Your task to perform on an android device: Open the reminders app and change the engagement reminder date to August 15th, then save the changes.
Image 0: 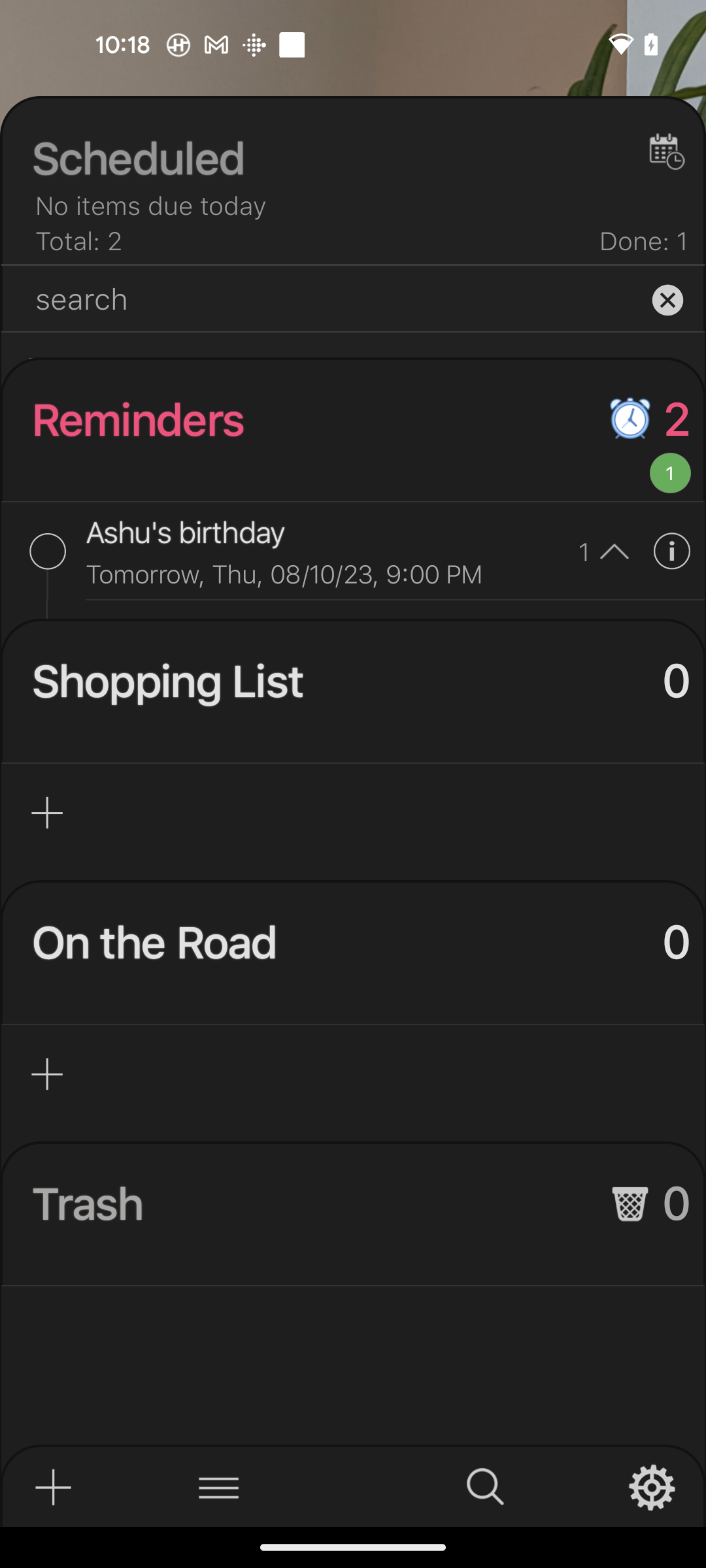
Tap on the info icon
Step 0: click (352, 538)
Image 1: 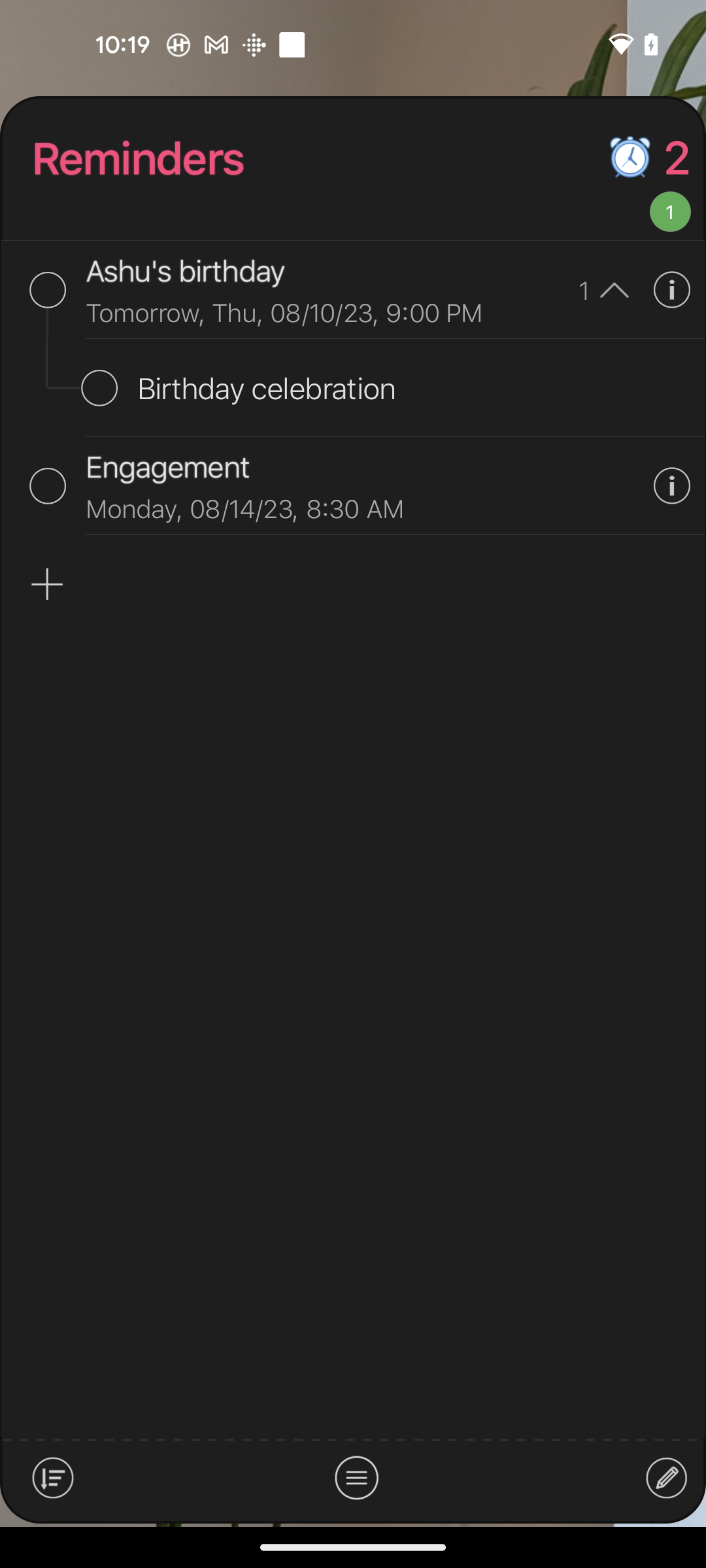
Tap on the info icon of engagement reminder 
Step 1: click (671, 486)
Image 2: 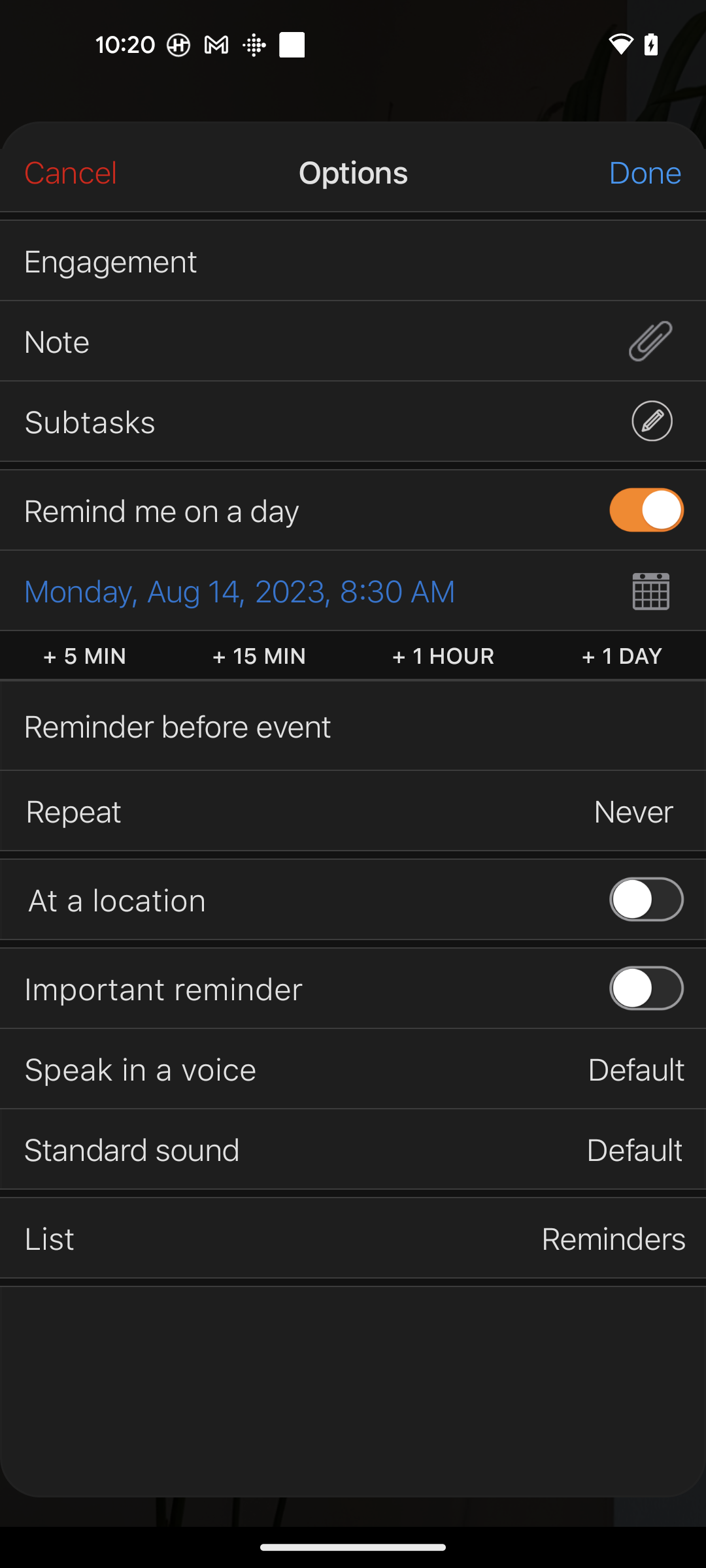
Tap on the calendar icon
Step 2: click (650, 589)
Image 3: 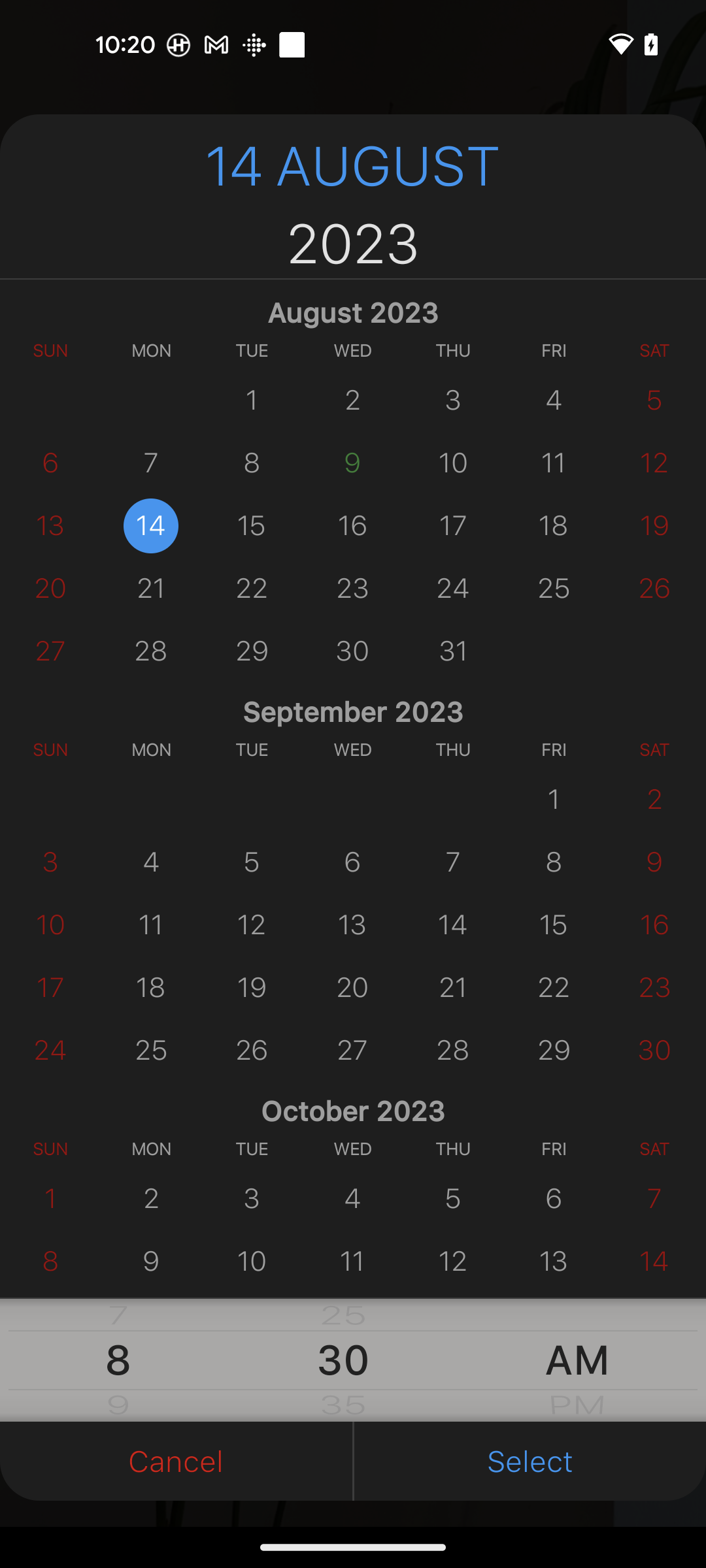
Select the date 15 august
Step 3: click (353, 479)
Image 4: 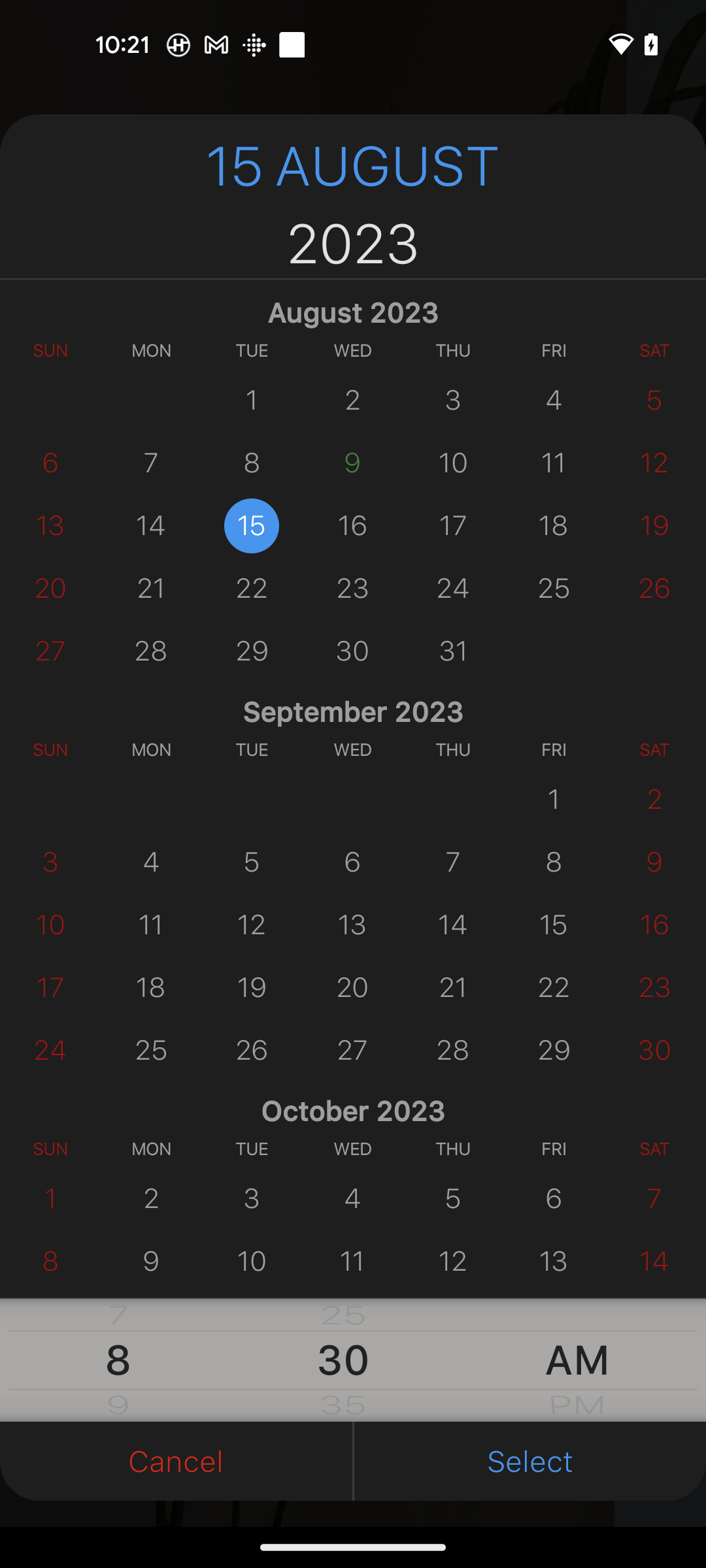
Tap on the select button at the bottom right corner of the screen
Step 4: click (530, 1461)
Image 5: 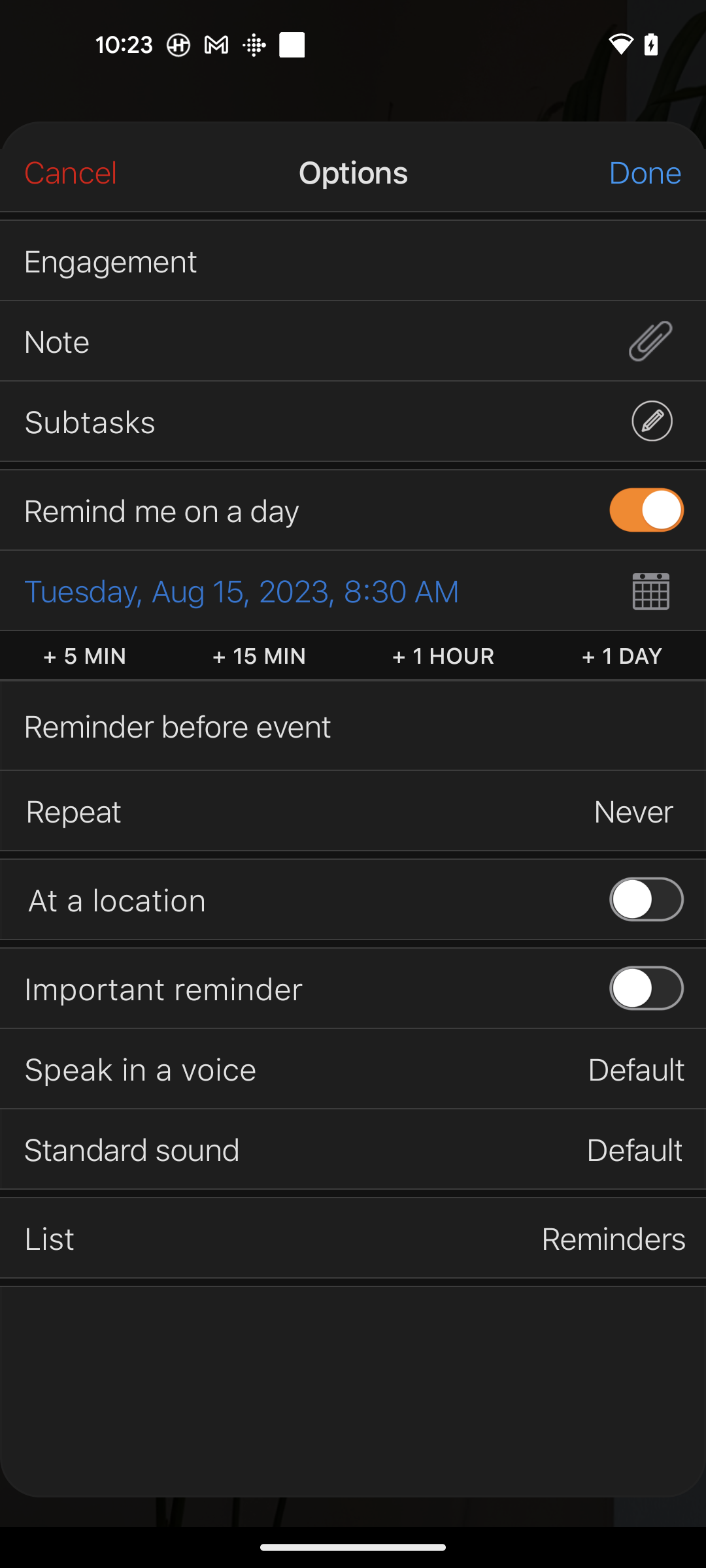
Tap on the done button at the right top corner of the screen
Step 5: click (656, 171)